Your task to perform on an android device: The Louis Philippe Sport Slim Fit Shirt has a good rating and looks attractive. Compare the price of this shirt with similar shirts in the Myntra app.
Image 0: 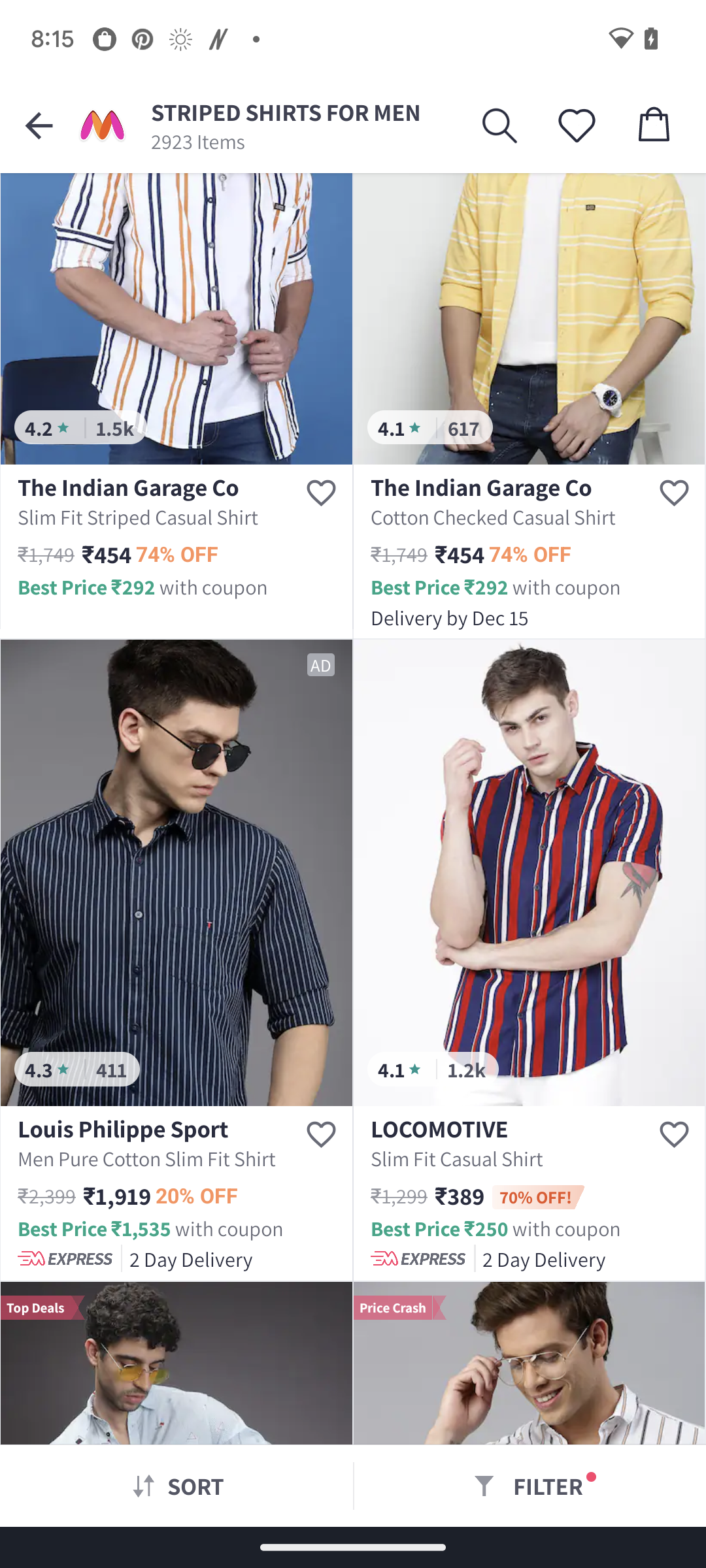
Click on the Louis Philippe Sport Slim Fit Shirt .
Step 0: click (176, 873)
Image 2: 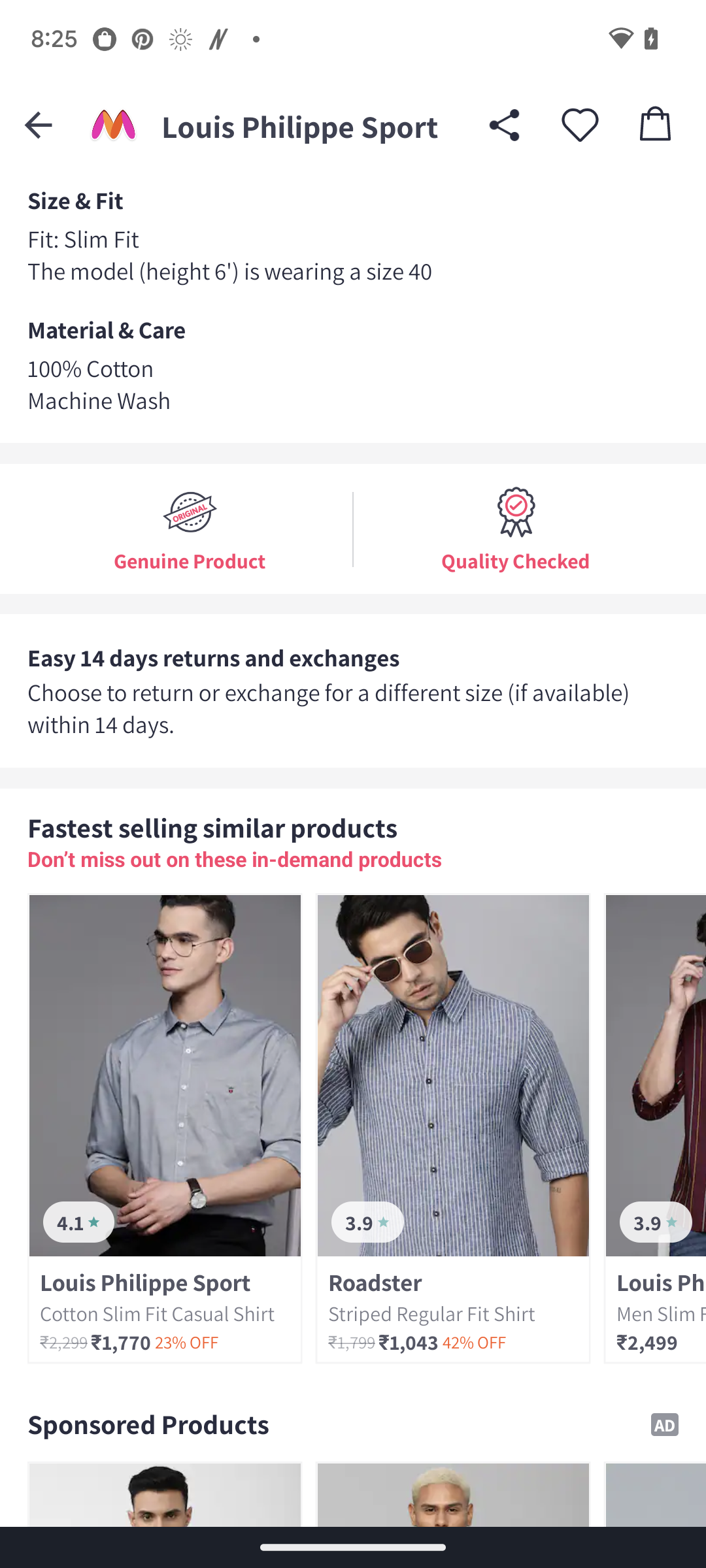
Swipe left to view more.
Step 2: scroll right